Your task to perform on an android device: Open the Trainline app and view the First train schedules from Bristol Parkway to Edinburgh (Waverley).
Image 0: 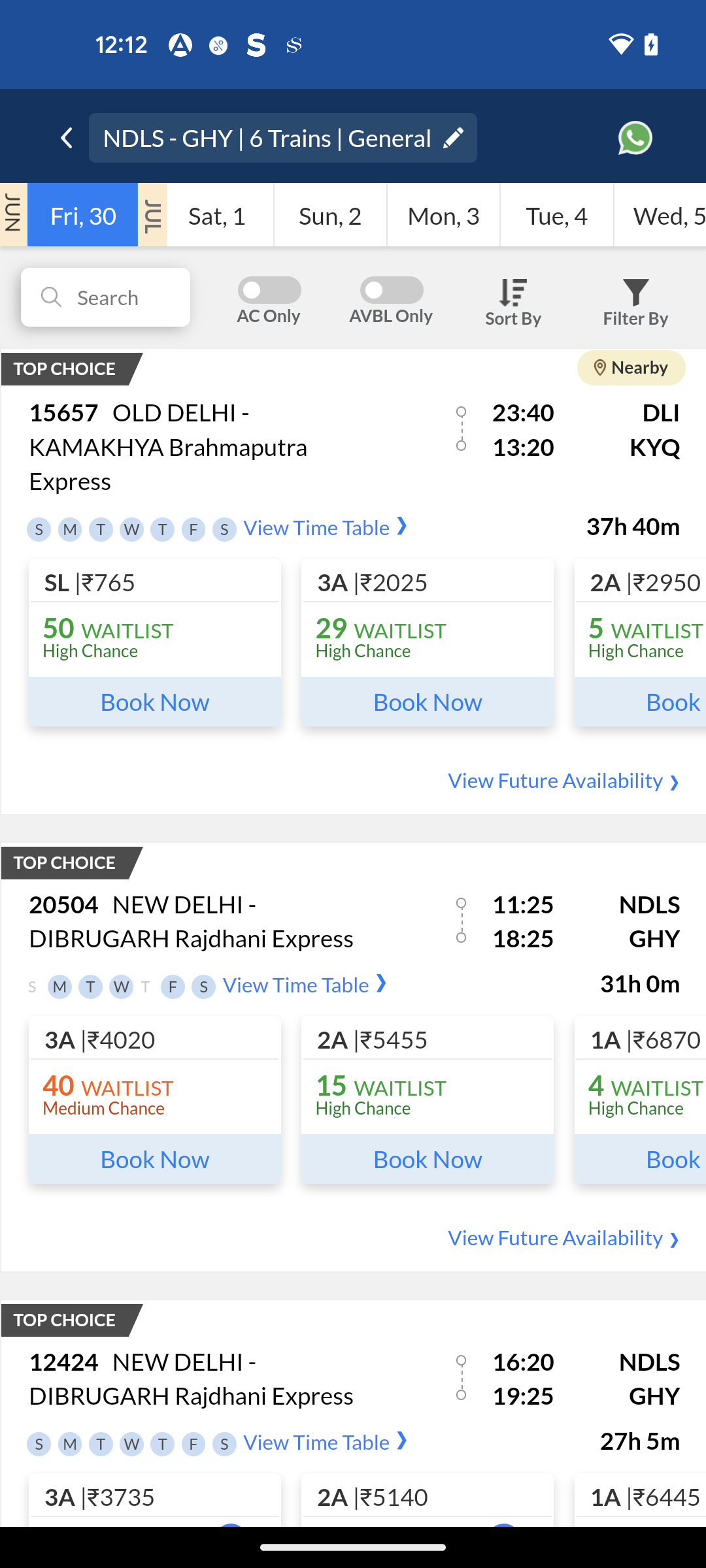
Open the Trainline App
Step 0: open app "Trainline"